Your task to perform on an android device: I want to filter my device data. Move Month finance doc to Office folder in internal storage 
Image 0: 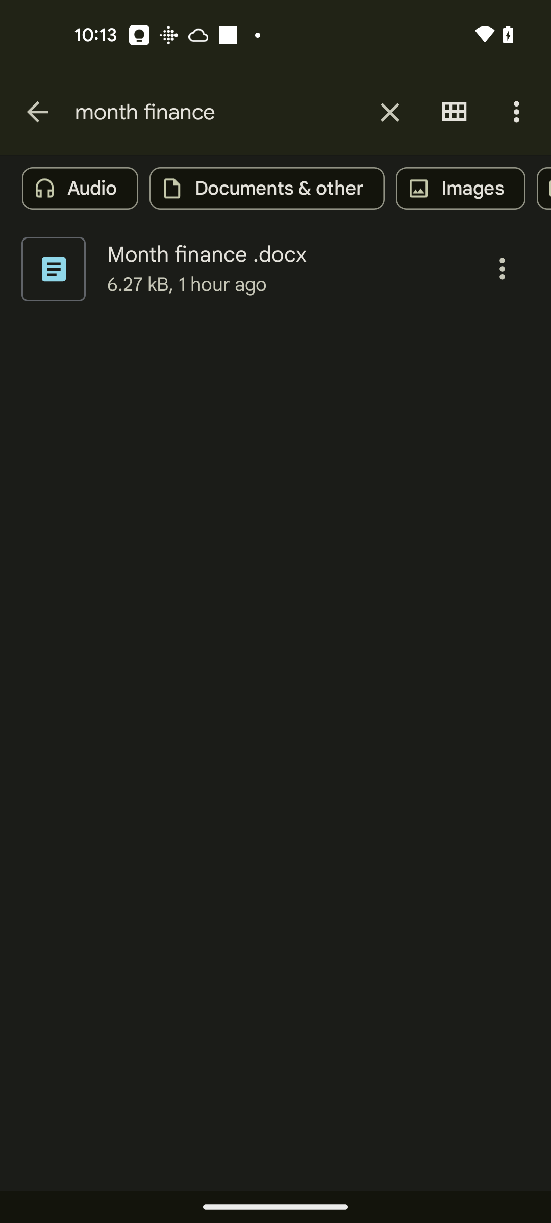
Click on the three dots next to Month finance .docx file
Step 0: click (502, 269)
Image 1: 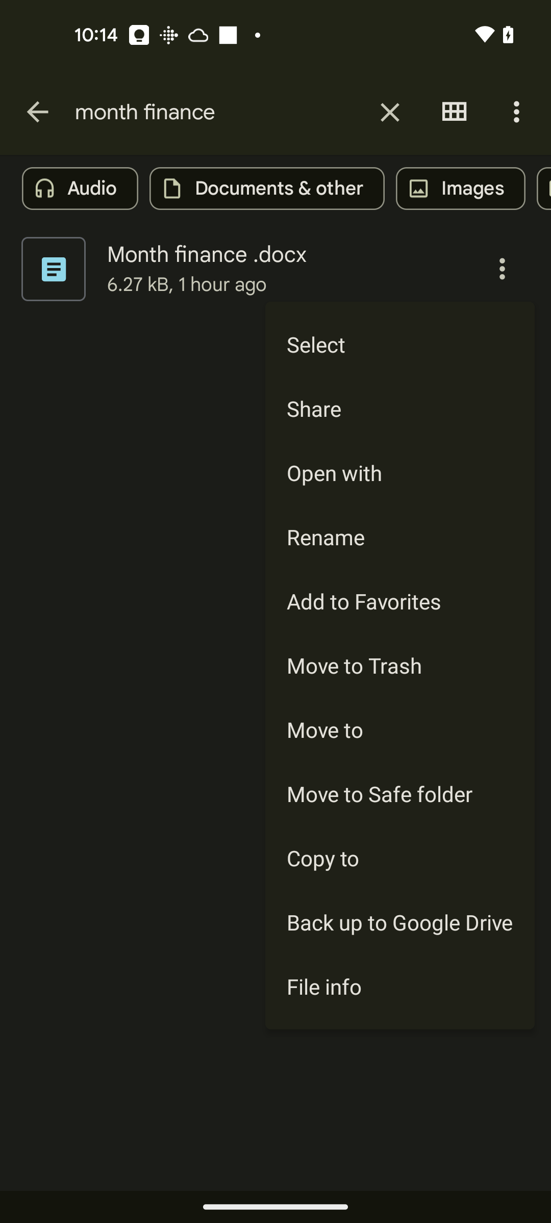
Click on the Move to 
Step 1: click (399, 729)
Image 2: 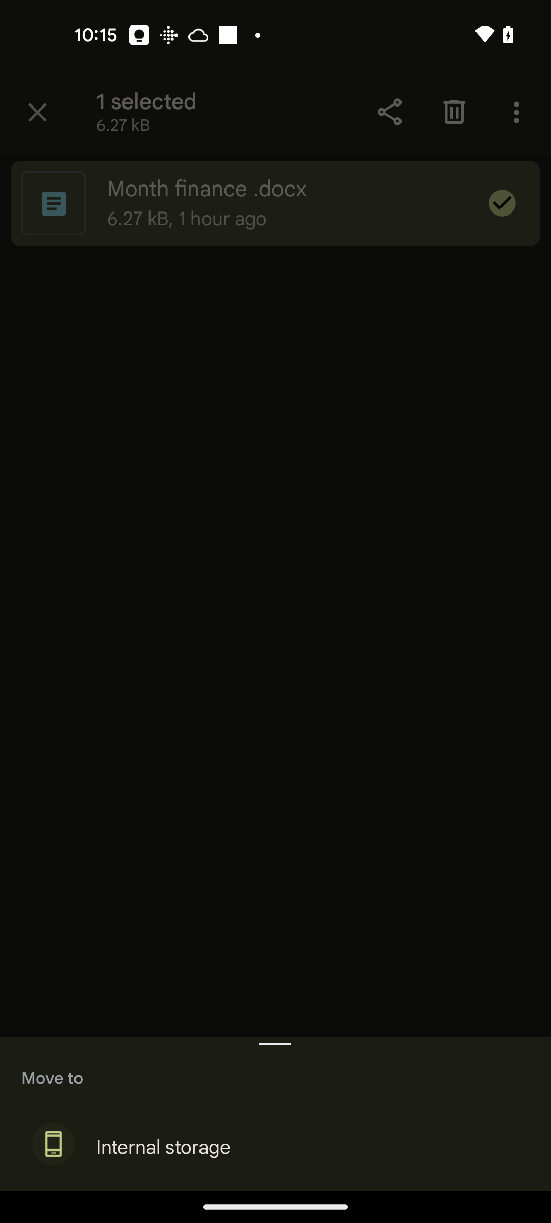
Click on the Internal storage at the bottom of the screen
Step 2: click (163, 1147)
Image 3: 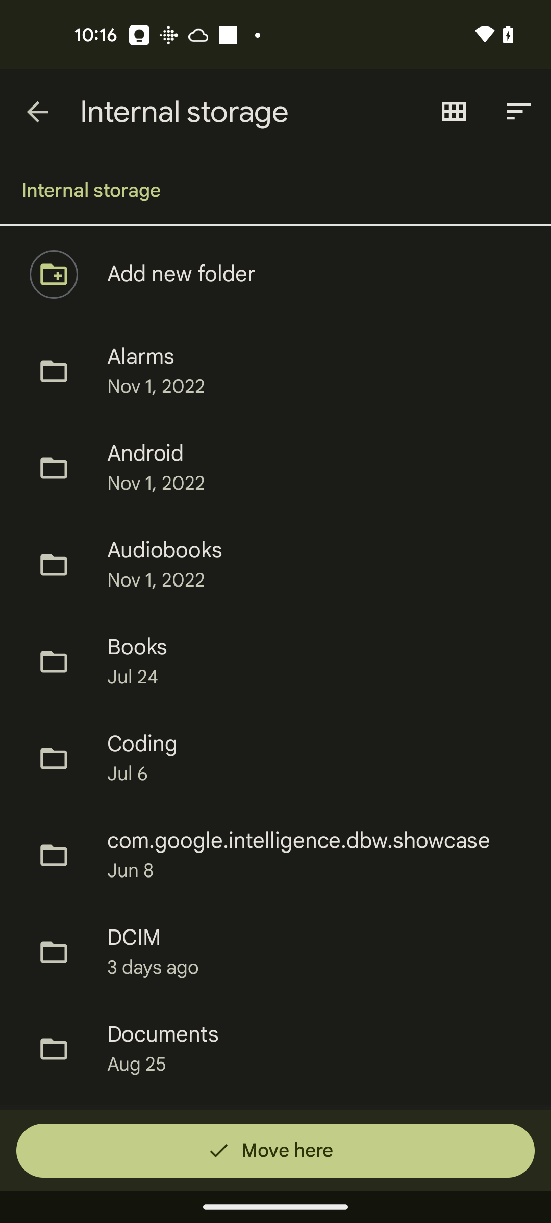
Scroll down to find Office folder
Step 3: scroll down
Image 4: 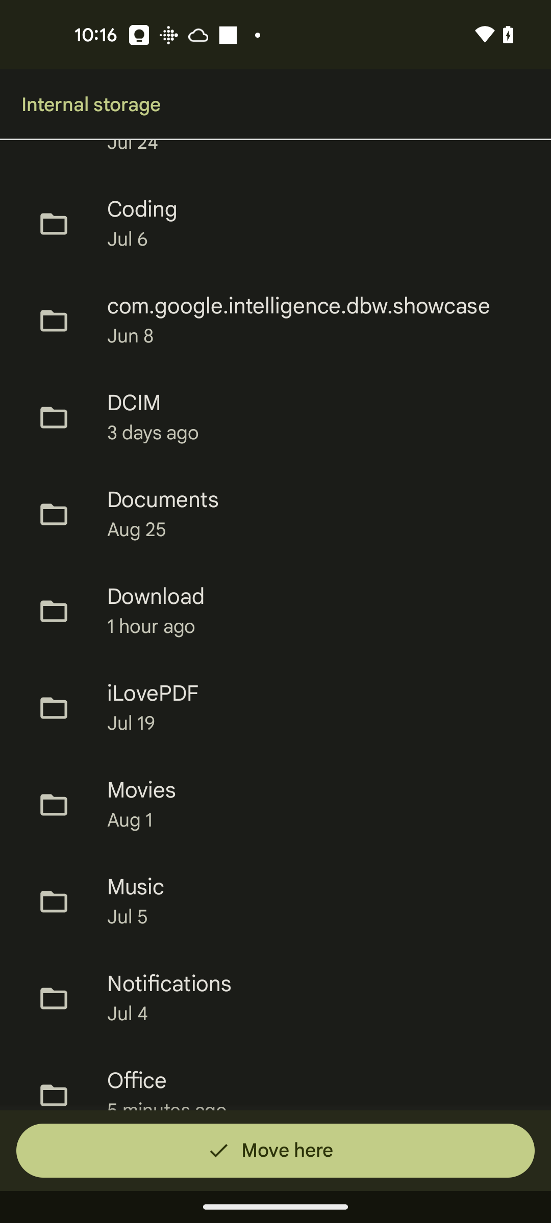
Scroll down to find Office folder
Step 4: scroll down
Image 5: 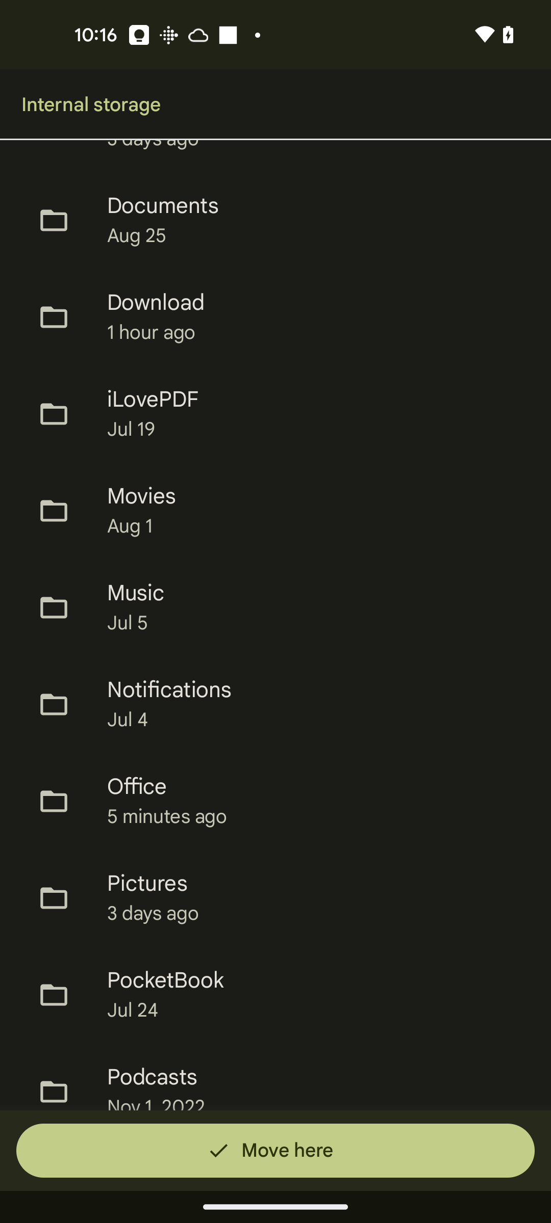
Click on the Office folder
Step 5: click (313, 801)
Image 6: 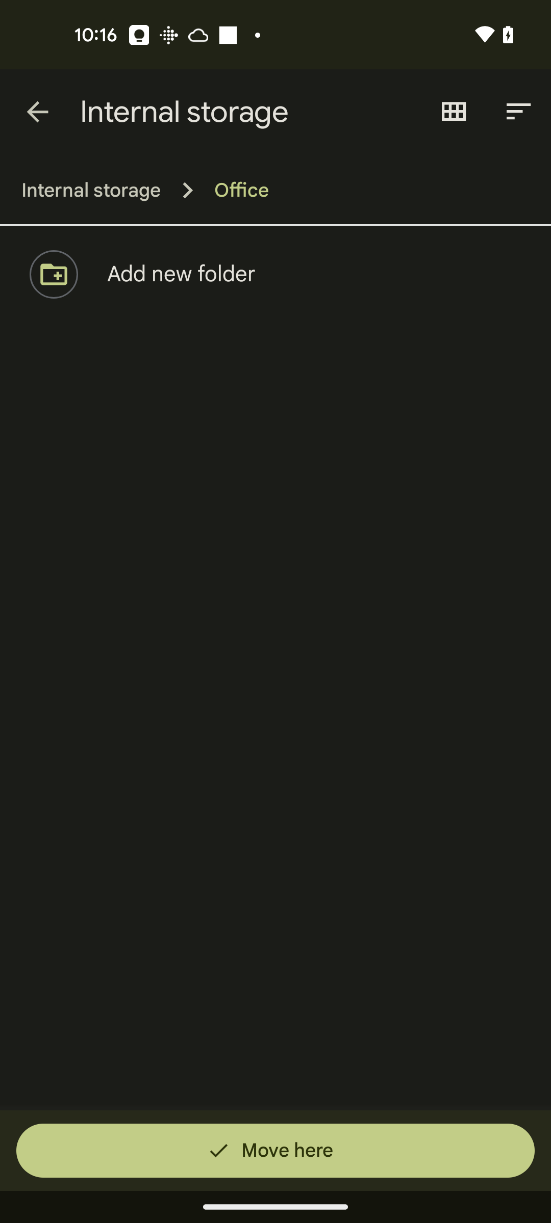
Click on the Move here at the bottom of the screen
Step 6: click (275, 1150)